Your task to perform on an android device: I want to view locks so that I can buy them.
Image 0: 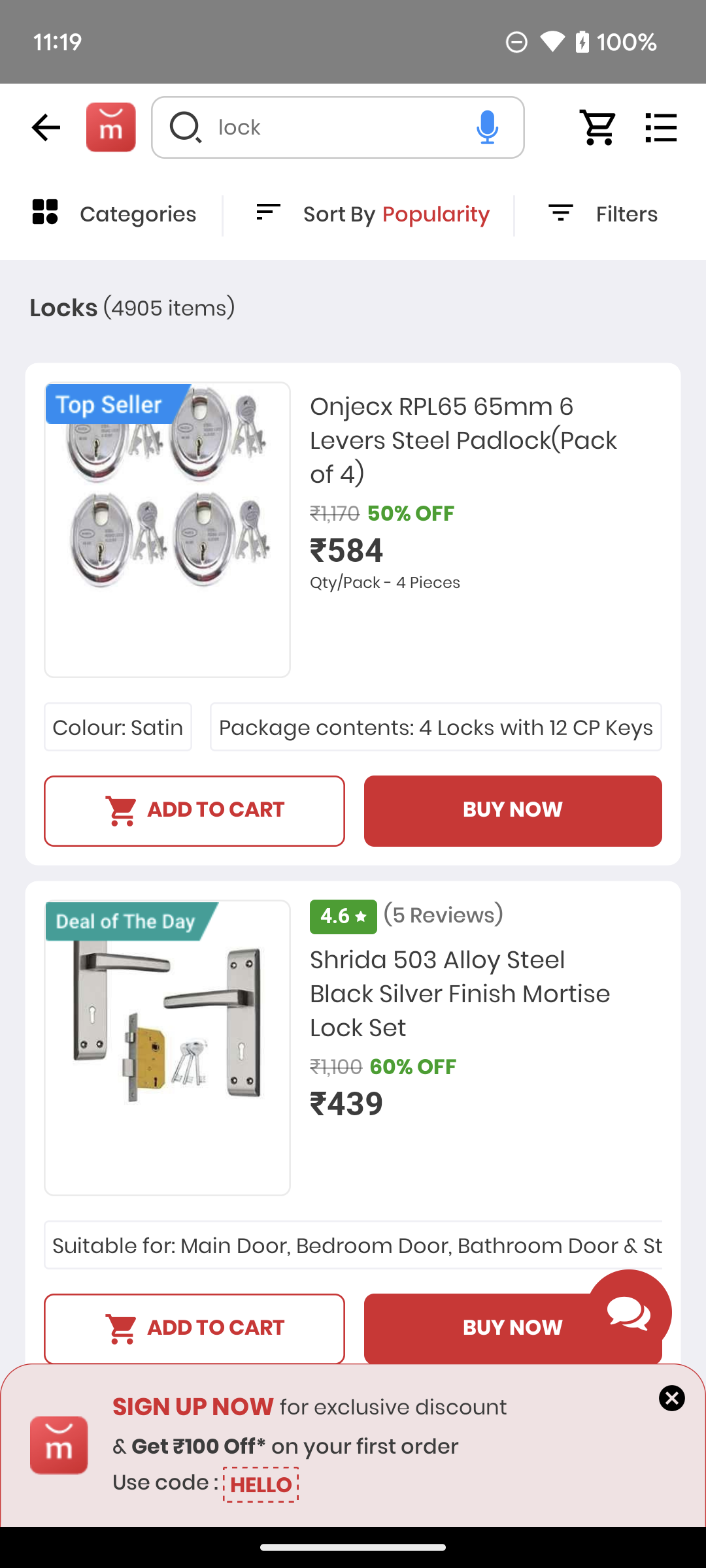
Click on the Shrida 503 lock on the screen.
Step 0: click (167, 1048)
Image 1: 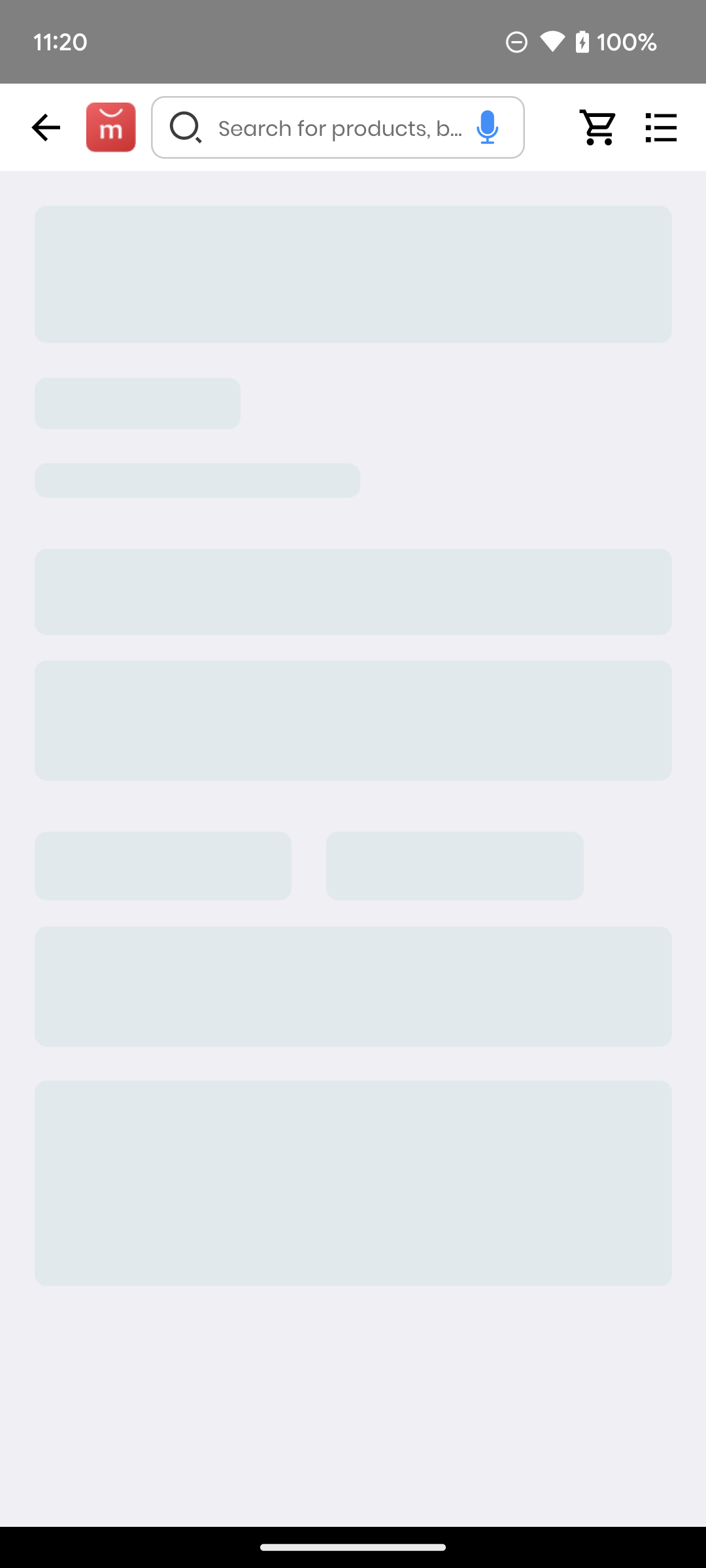
Click on the Shrida 503 lock on the screen.
Step 1: wait